Your task to perform on an android device: Go to TuneInRadio and Listen to the Pracheen History podcast by Ranveer Allahbadia
Image 0: 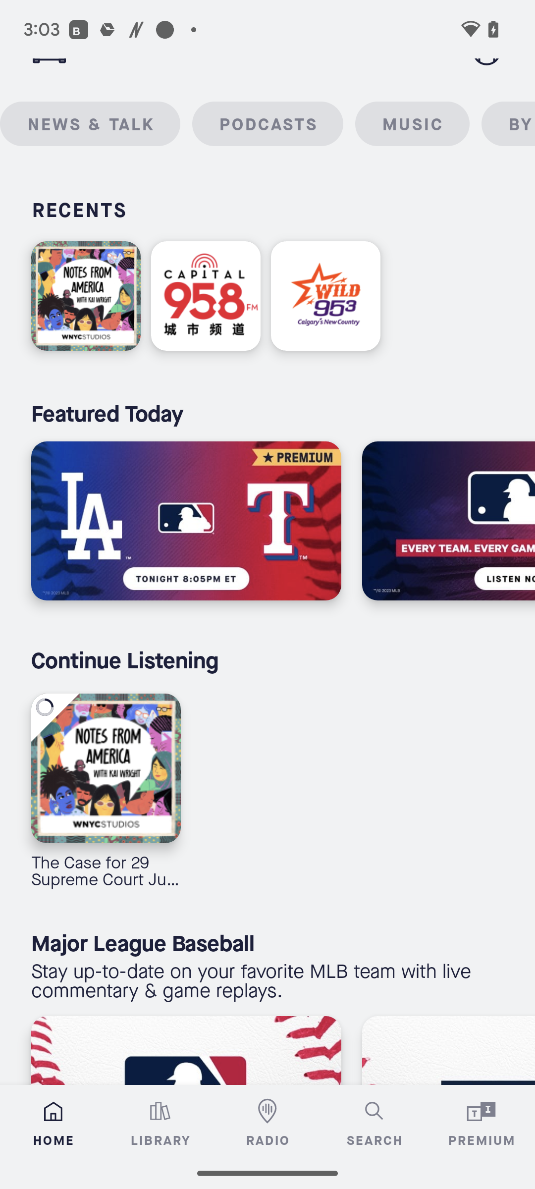
Click on the podcasts option at the top of the screen in the middle of the news & talk, and music option
Step 0: click (267, 124)
Image 1: 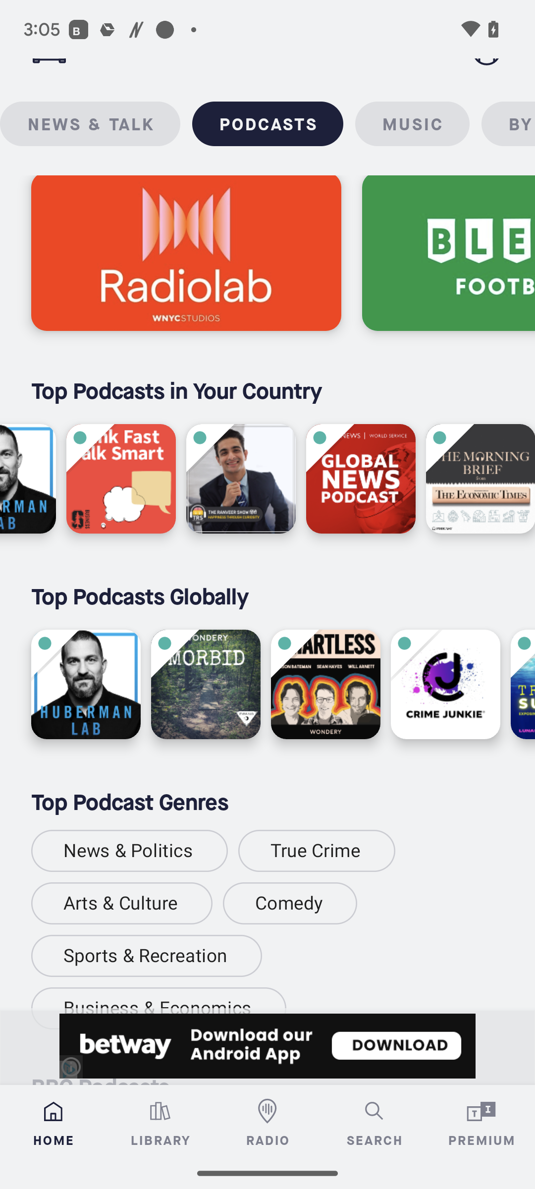
Click on the third option in the list of top podcasts in your country in the middle of the screen
Step 1: click (225, 463)
Image 2: 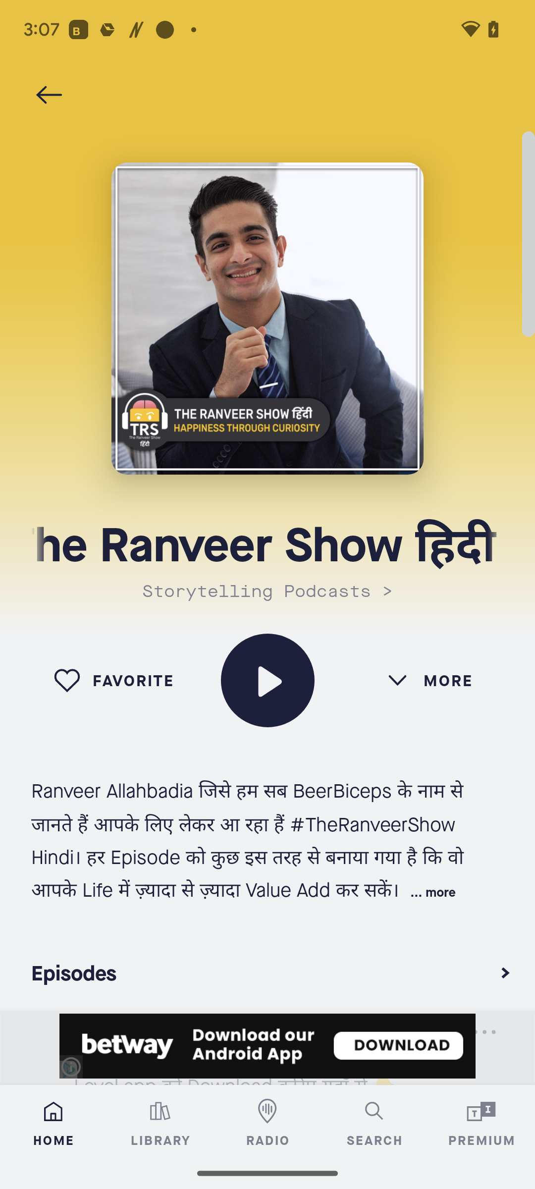
Click on the play icon in the middle of screen
Step 2: click (267, 680)
Image 3: 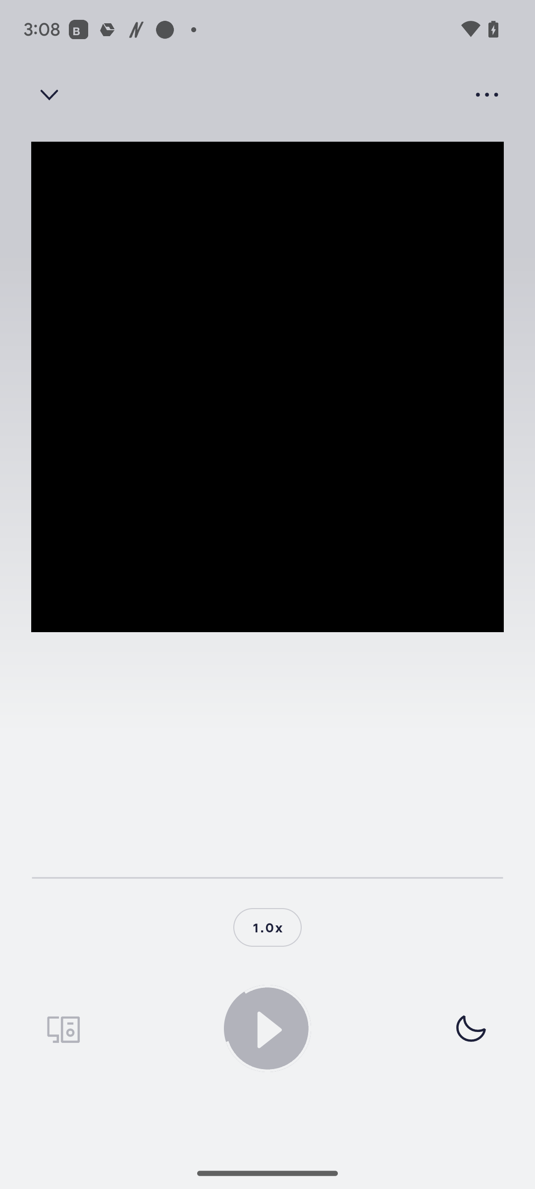
Click on the play icon in the middle of screen
Step 3: wait
Image 4: 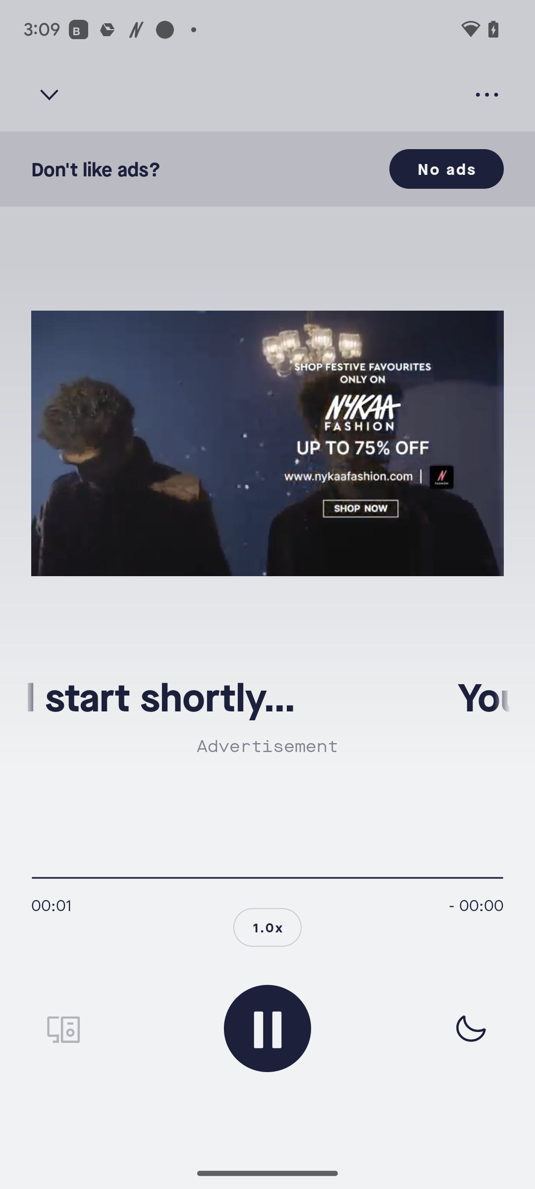
Close the ad
Step 4: click (446, 169)
Image 5: 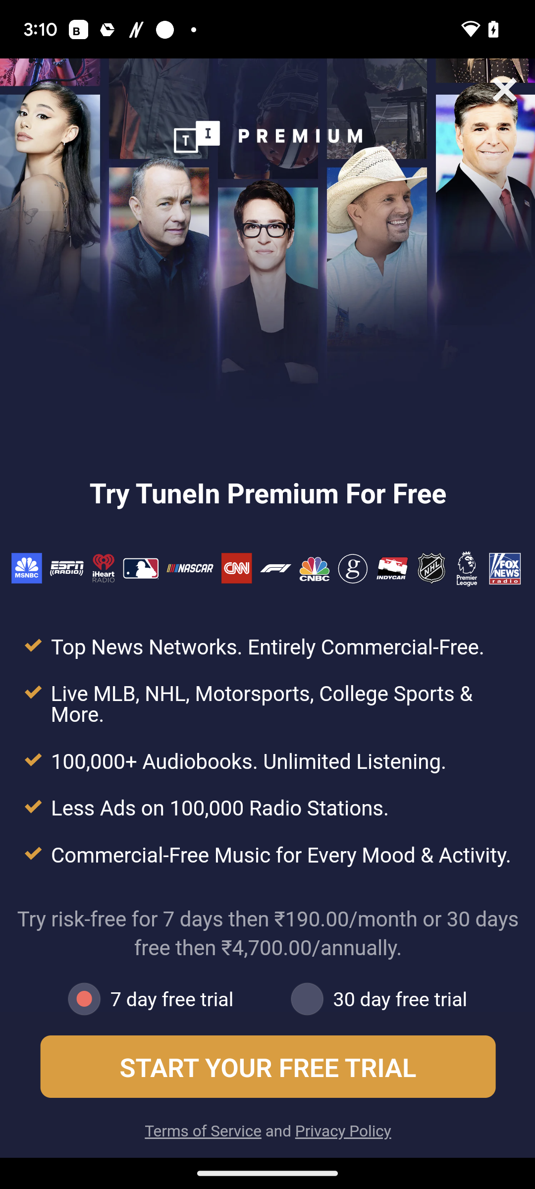
Close the ad
Step 5: click (505, 89)